Your task to perform on an android device: I want to save the Tiro 23 League Pants so that I can buy it later.
Image 0: 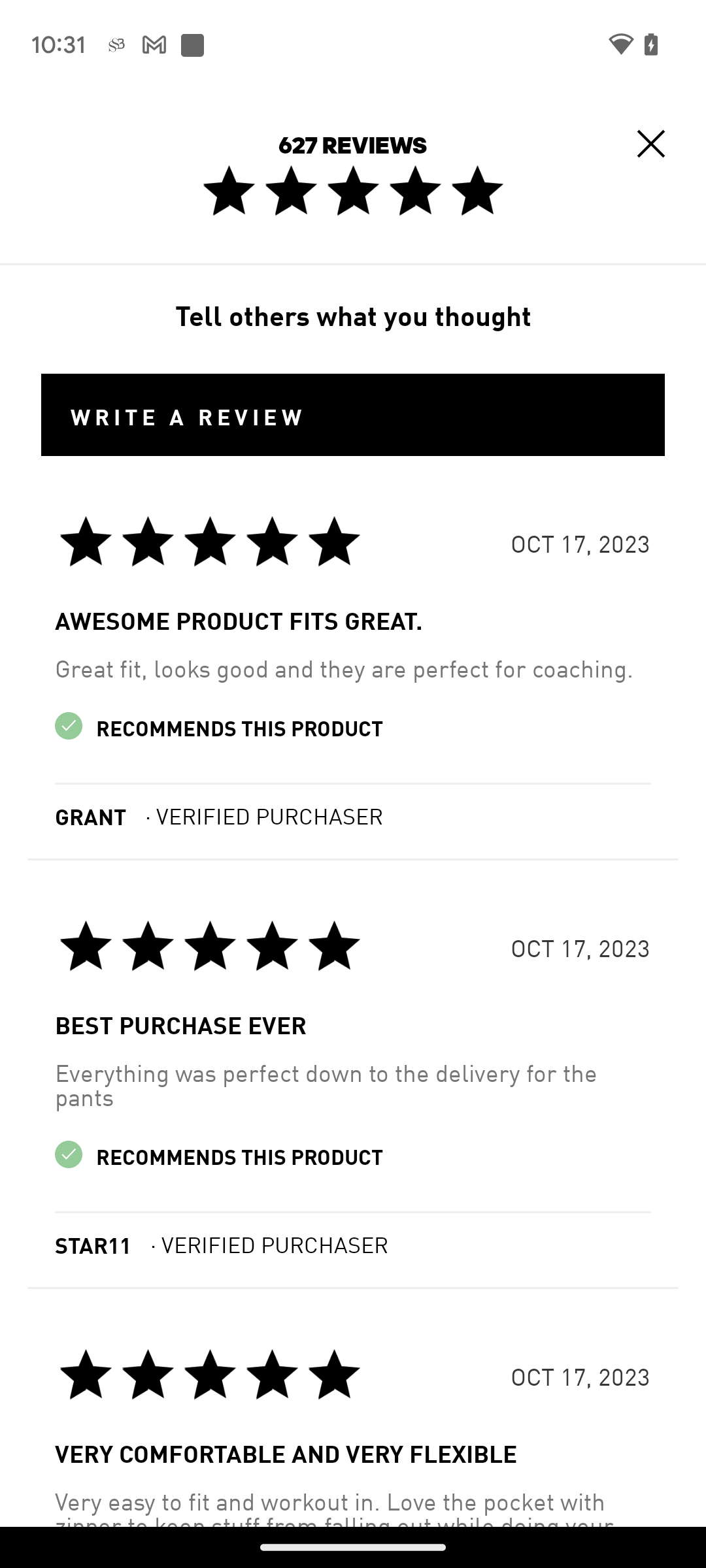
Click on the Cross icon on the top right corner of the screen.
Step 0: click (650, 144)
Image 2: 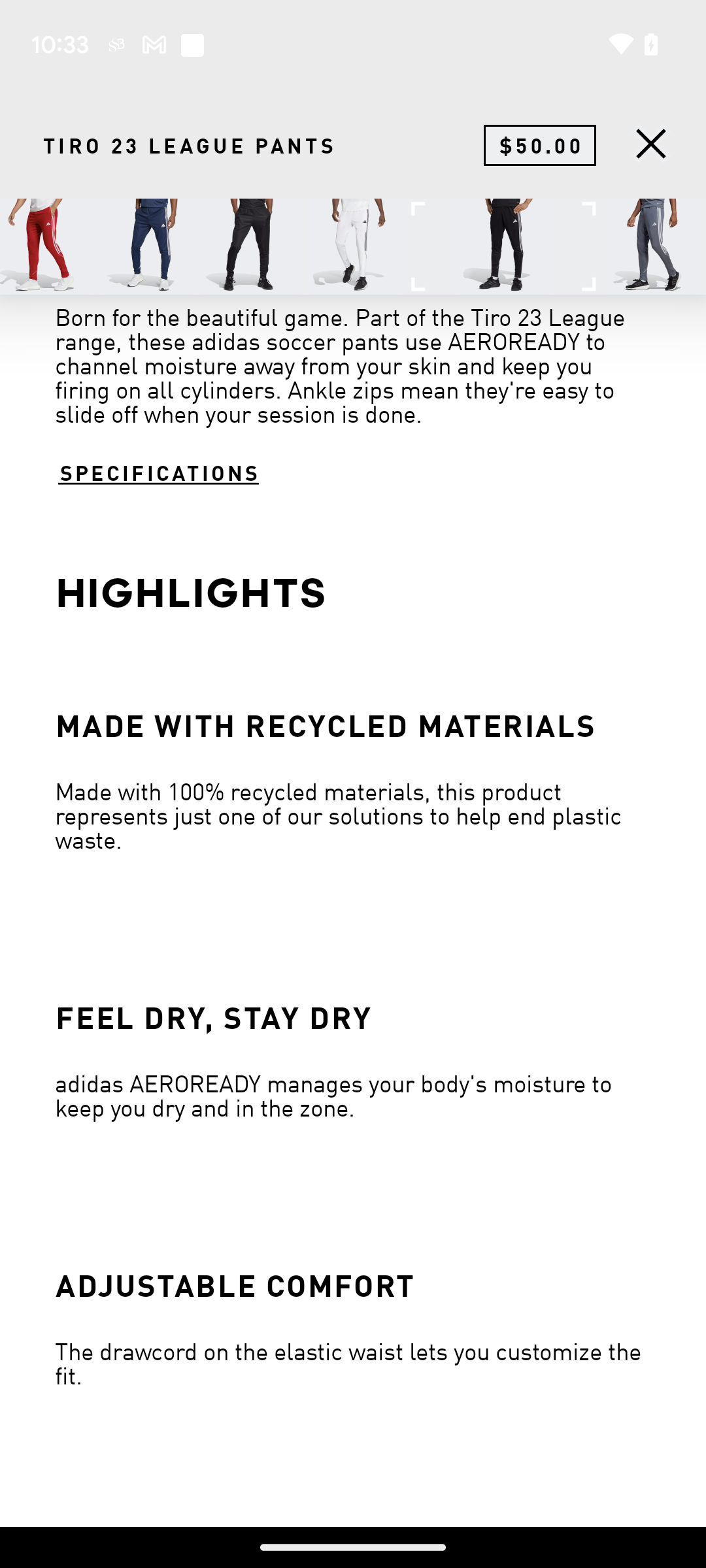
Swipe down on the screen.
Step 2: scroll up
Image 3: 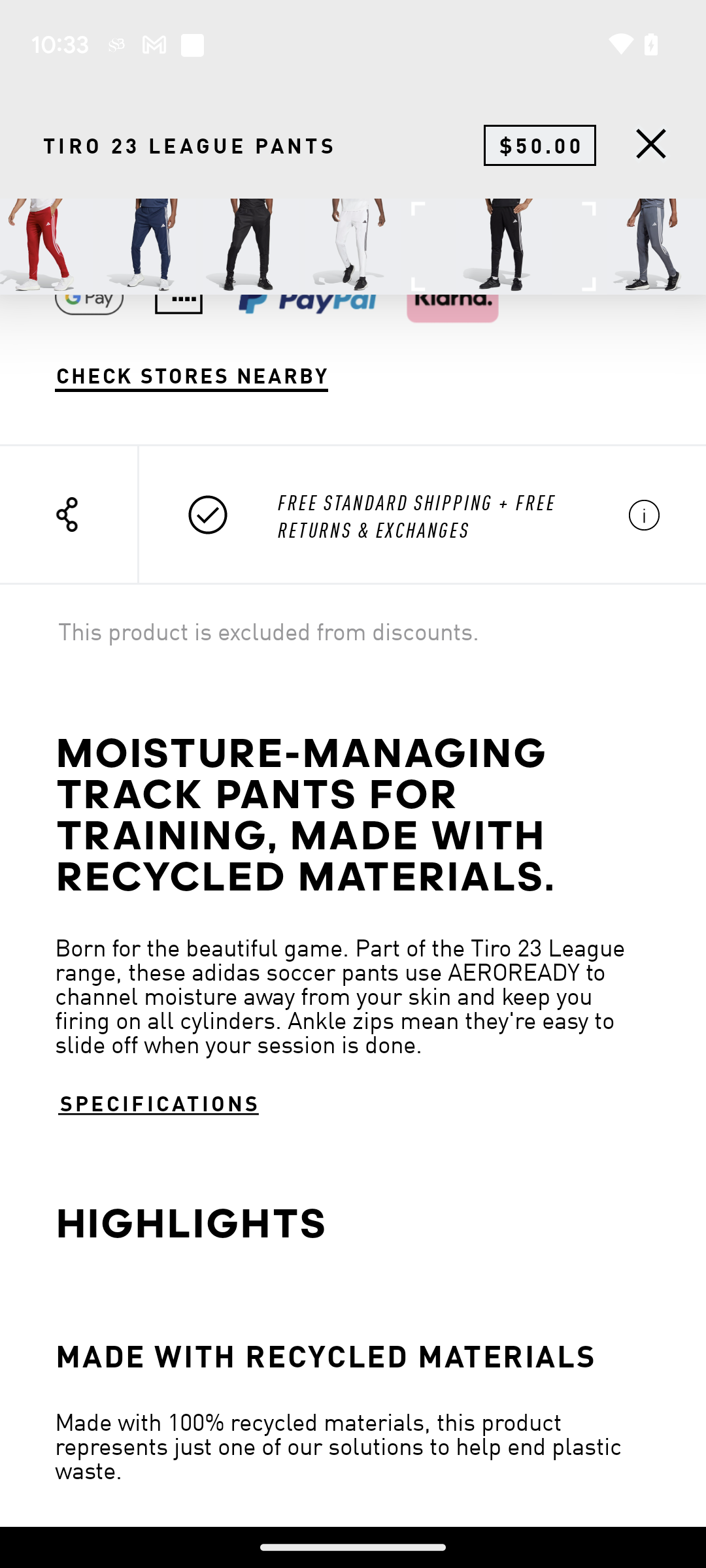
Swipe down on the screen.
Step 3: scroll up
Image 4: 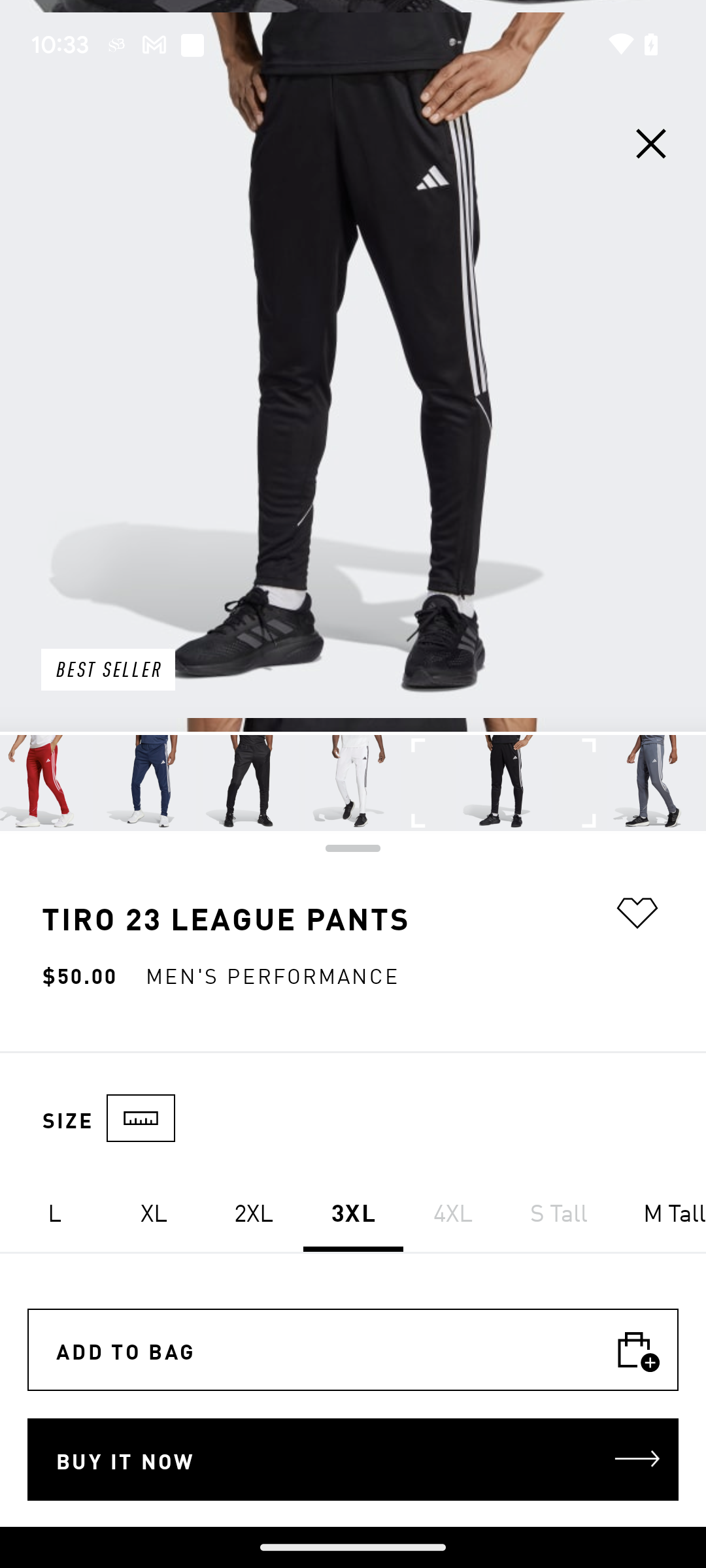
Click on the save icon on the screen.
Step 4: click (637, 913)